Your task to perform on an android device: I want to try another music app. Browse Luciano Pavarotti's songs in the gaana app.
Image 0: 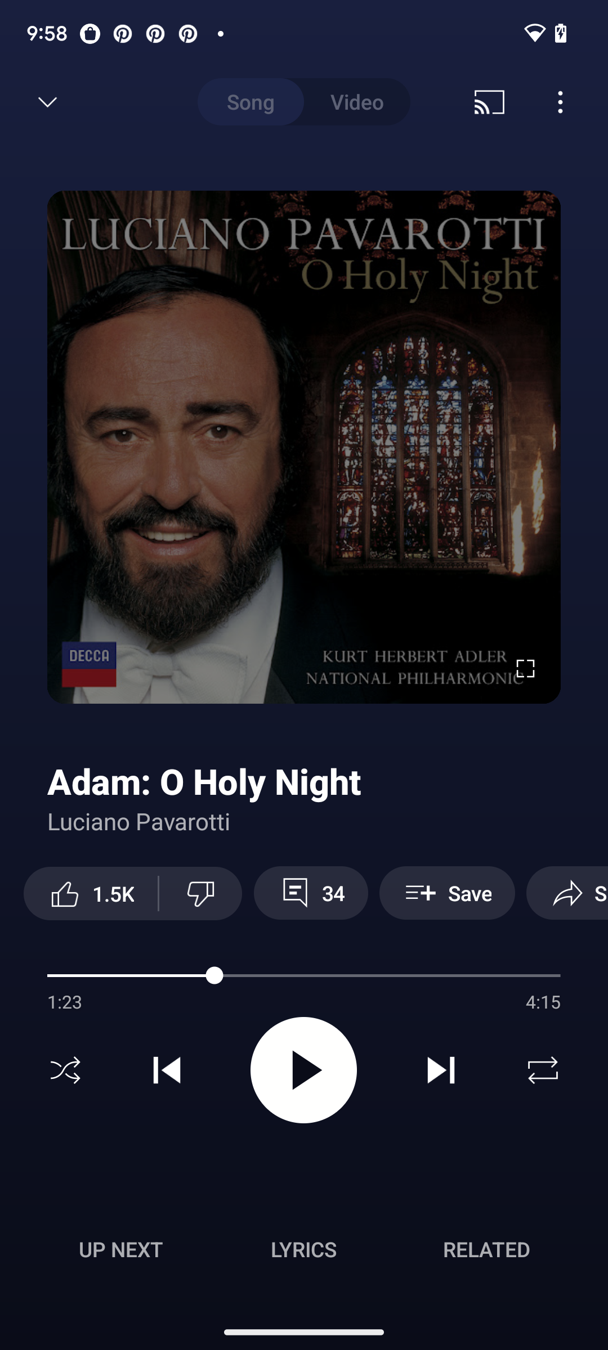
Open the gaana app.
Step 0: open app "Gaana"
Image 1: 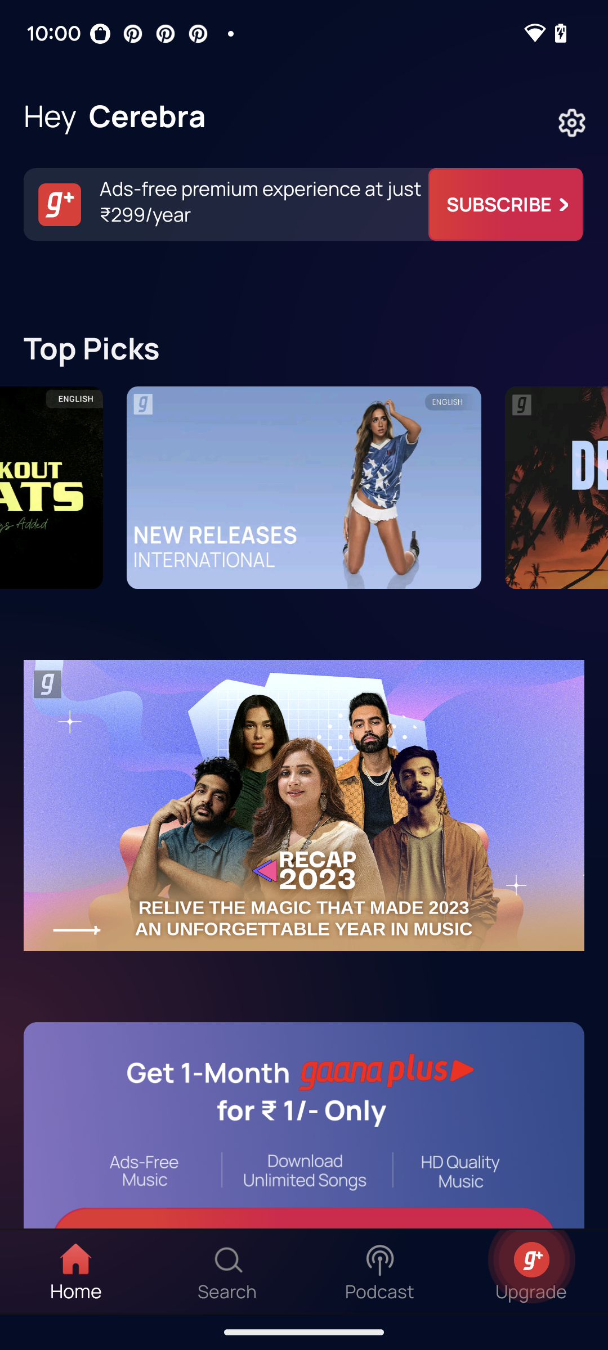
Click on the search button.
Step 1: click (228, 1271)
Image 2: 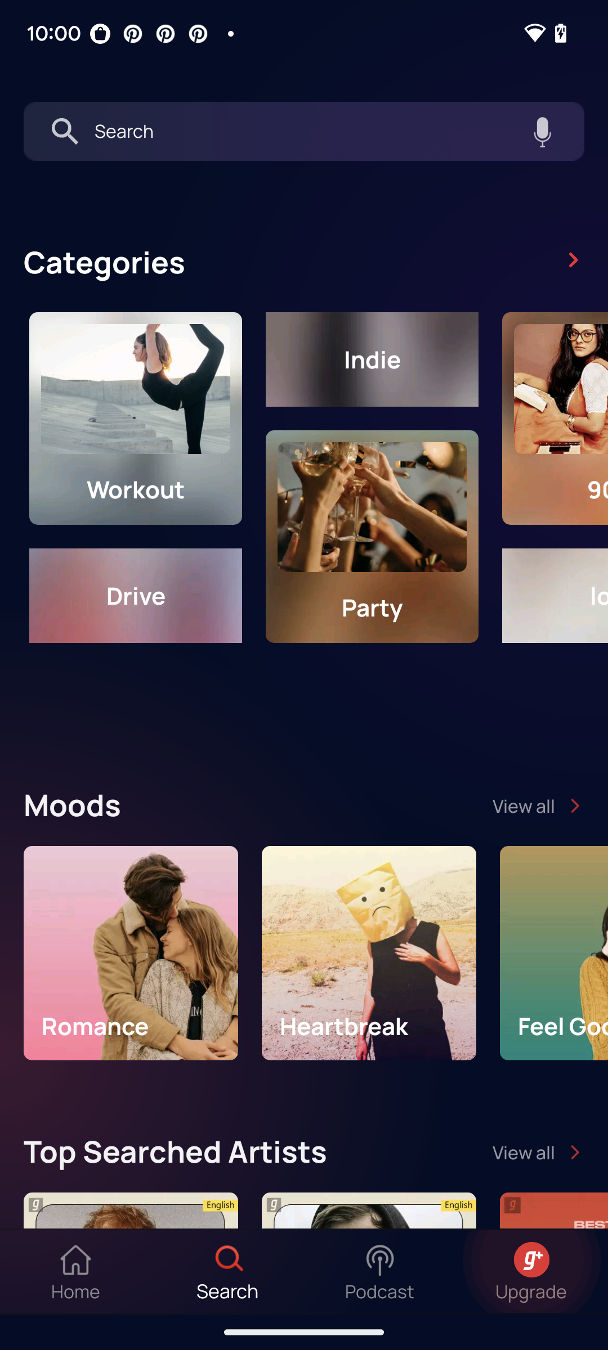
Click on the search bar.
Step 2: click (310, 131)
Image 3: 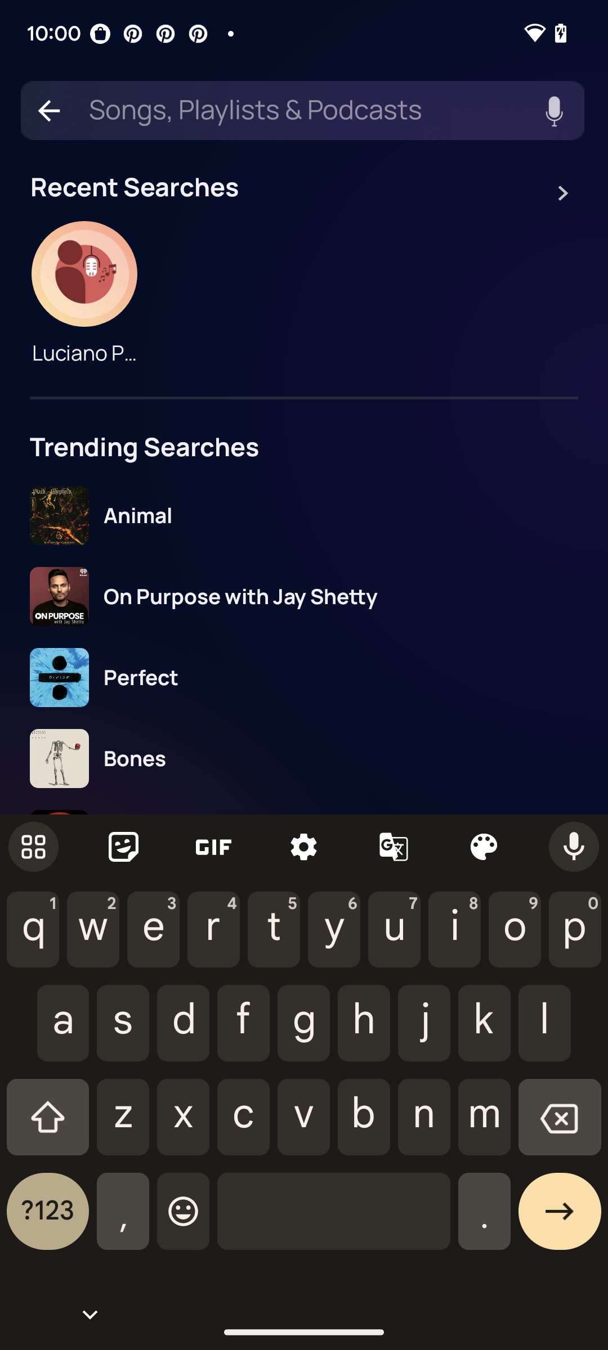
Enter the artist's name.
Step 3: type "Luciano Pavarotti"
Image 4: 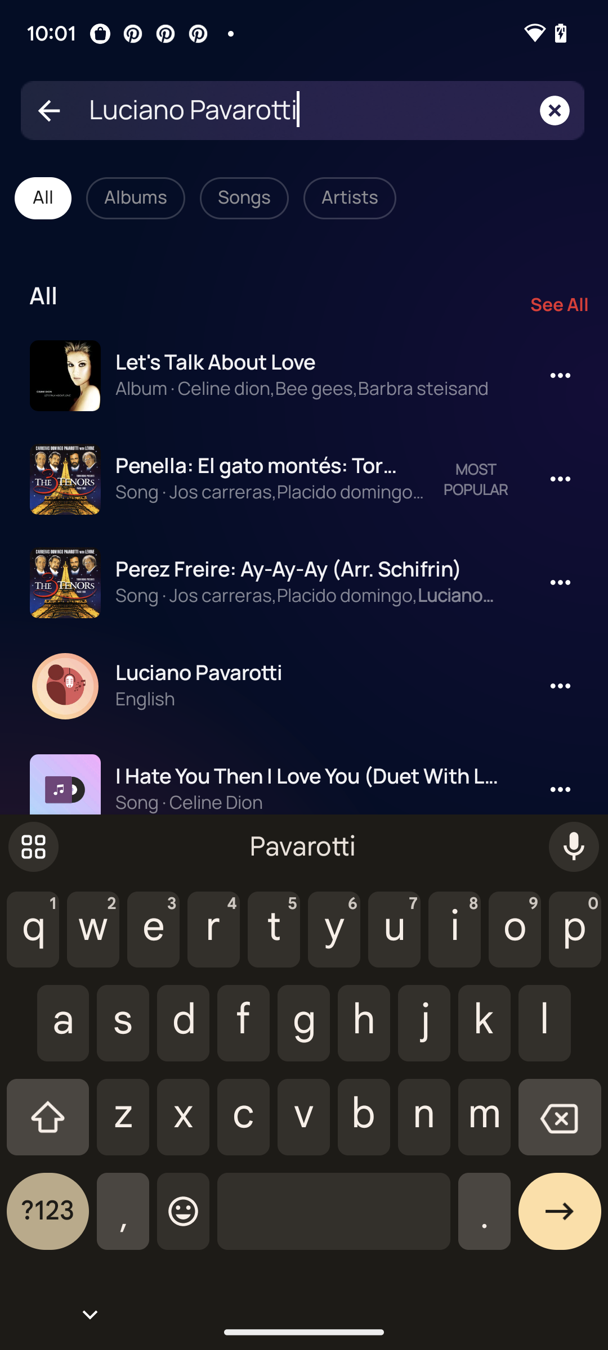
Click on the Luciano Pavarotti.
Step 4: click (199, 672)
Image 5: 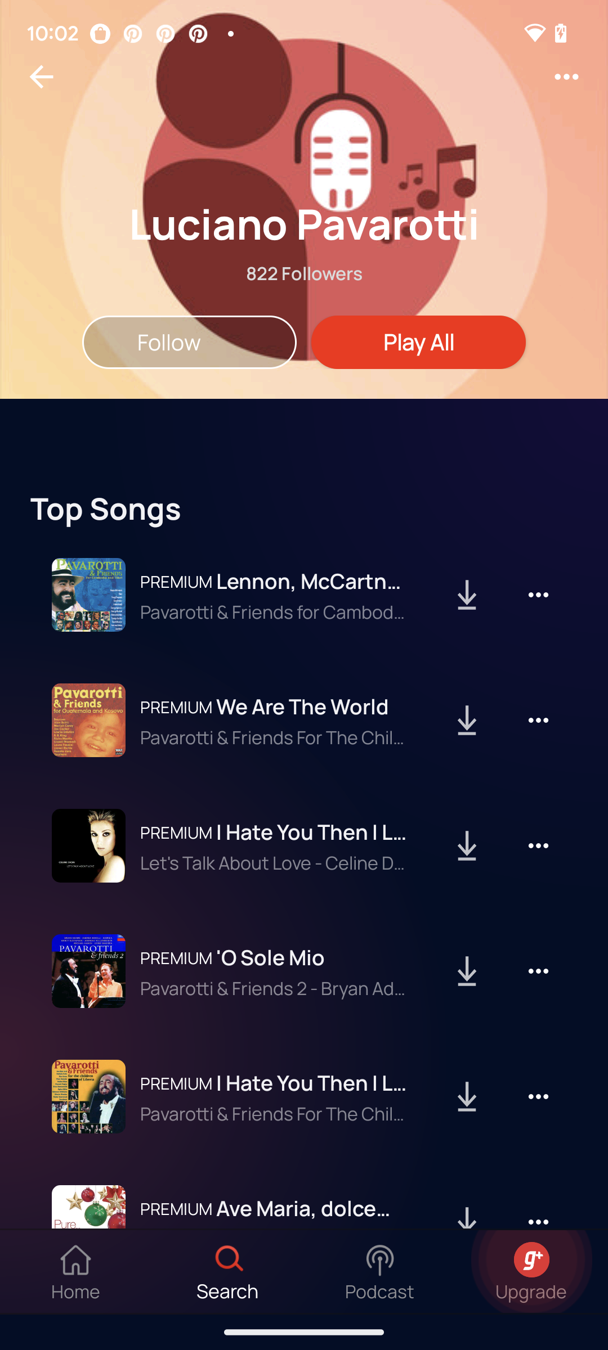
Swipe down to view more songs.
Step 5: scroll down